Your task to perform on an android device: Add a yellow color to my smiley in the Sgraffito app. 
Image 0: 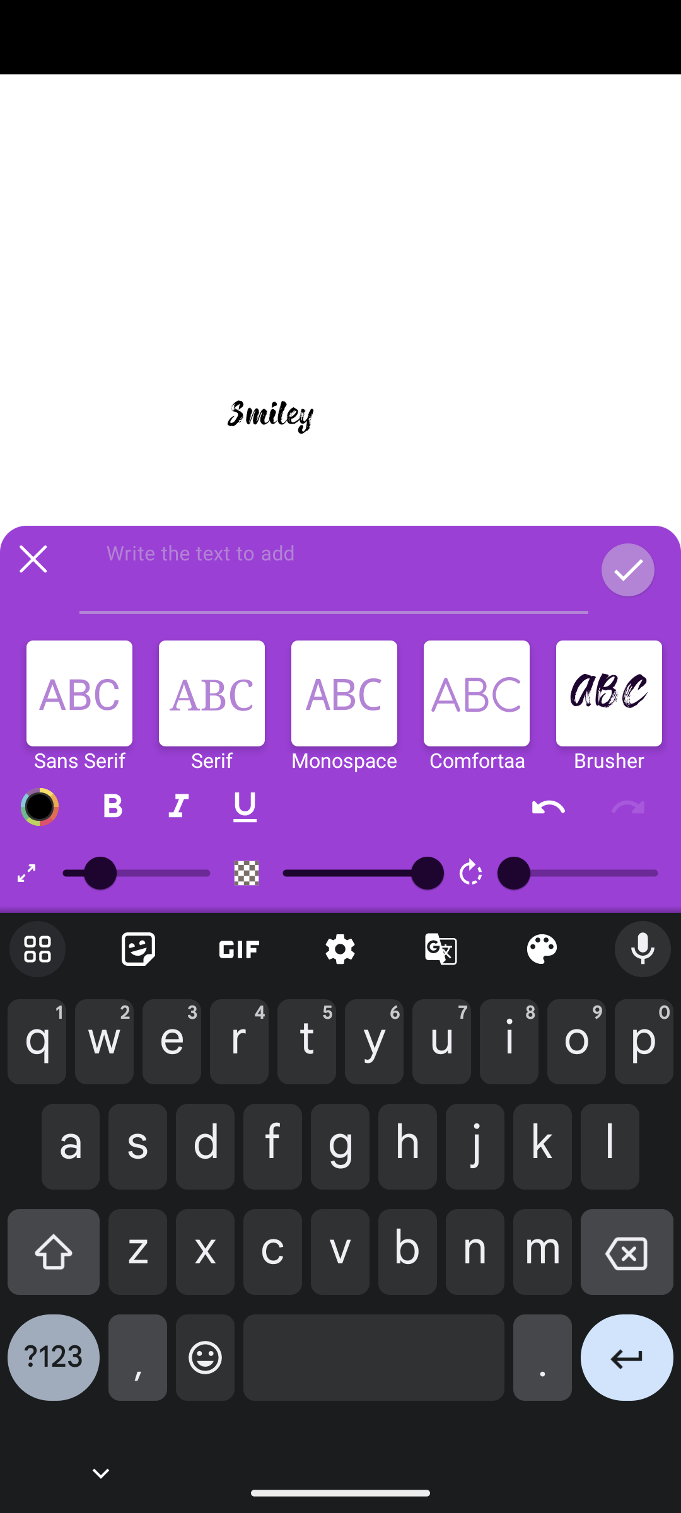
Click on the cross button.
Step 0: click (32, 559)
Image 1: 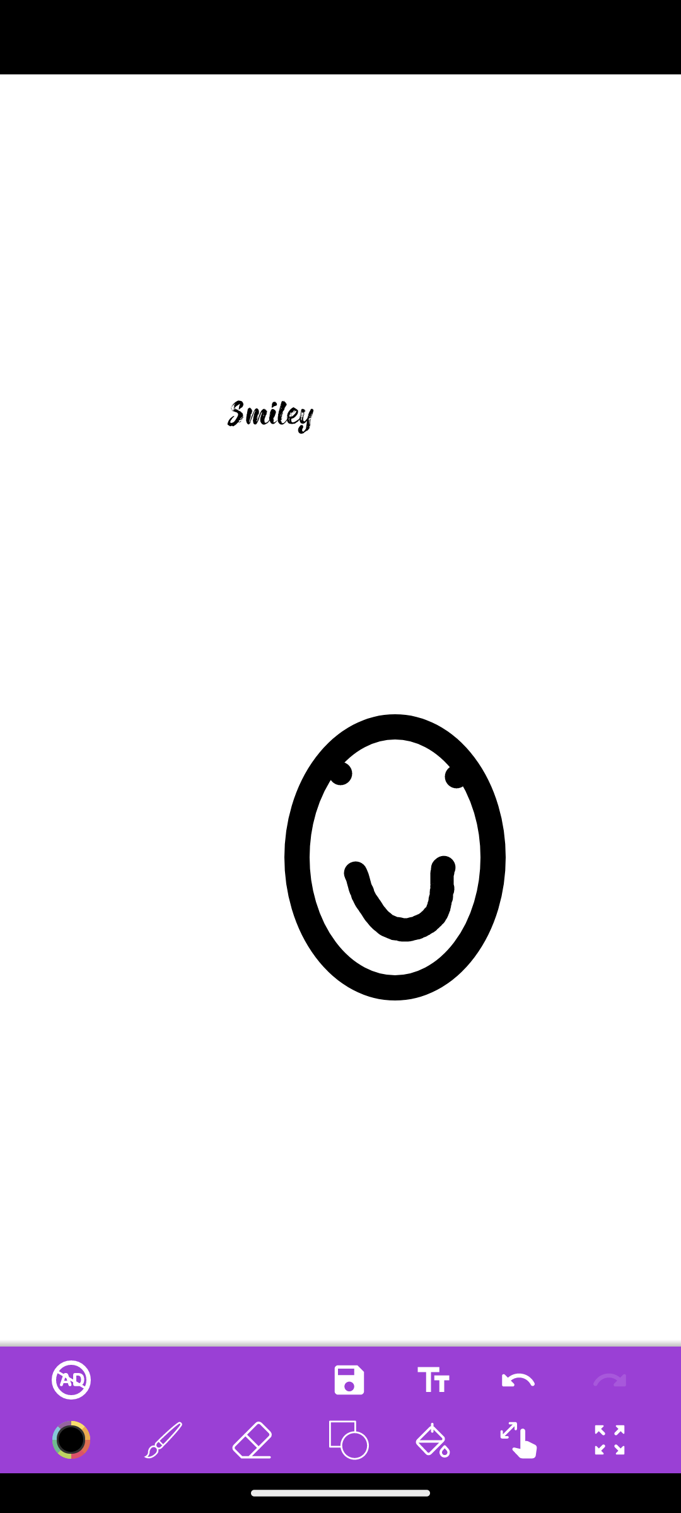
Click on the color bar to select the yellow color.
Step 1: click (70, 1439)
Image 2: 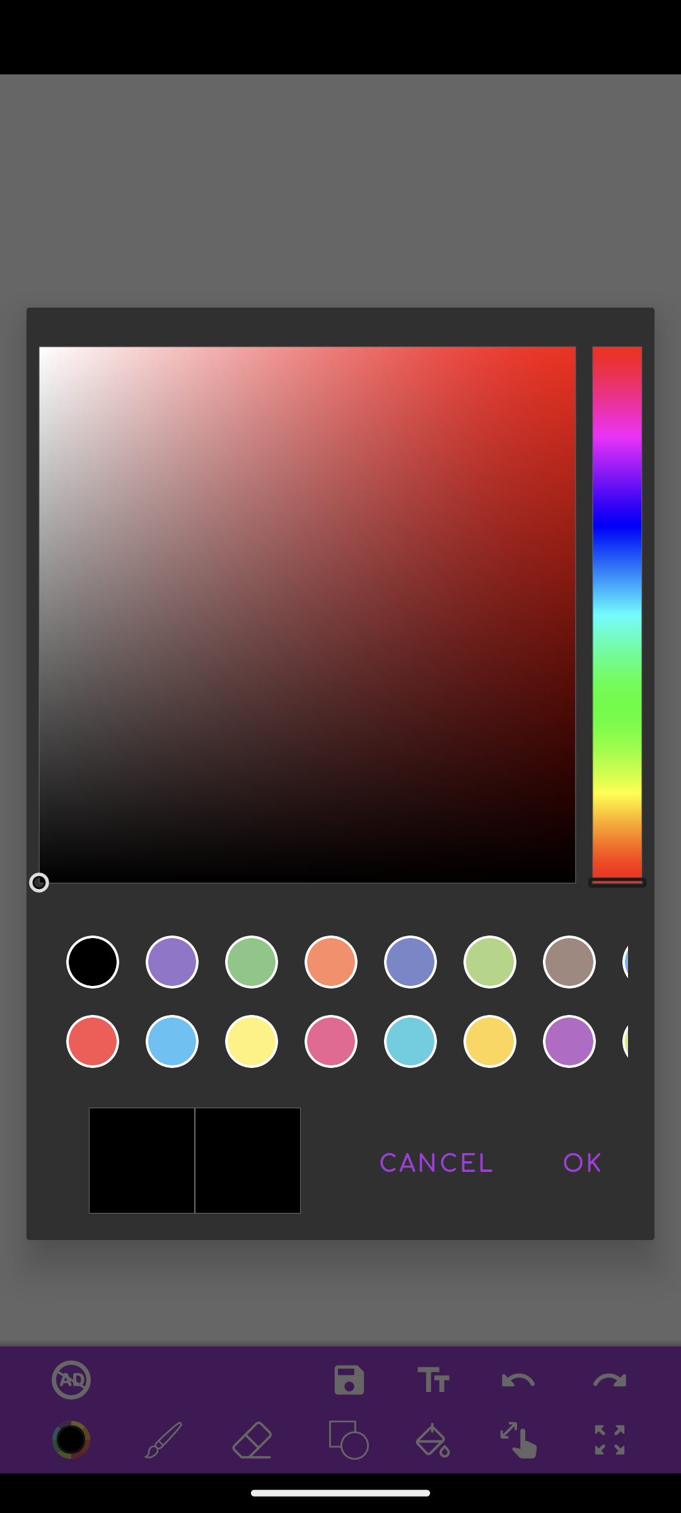
Select the yellow color.
Step 2: click (251, 1041)
Image 3: 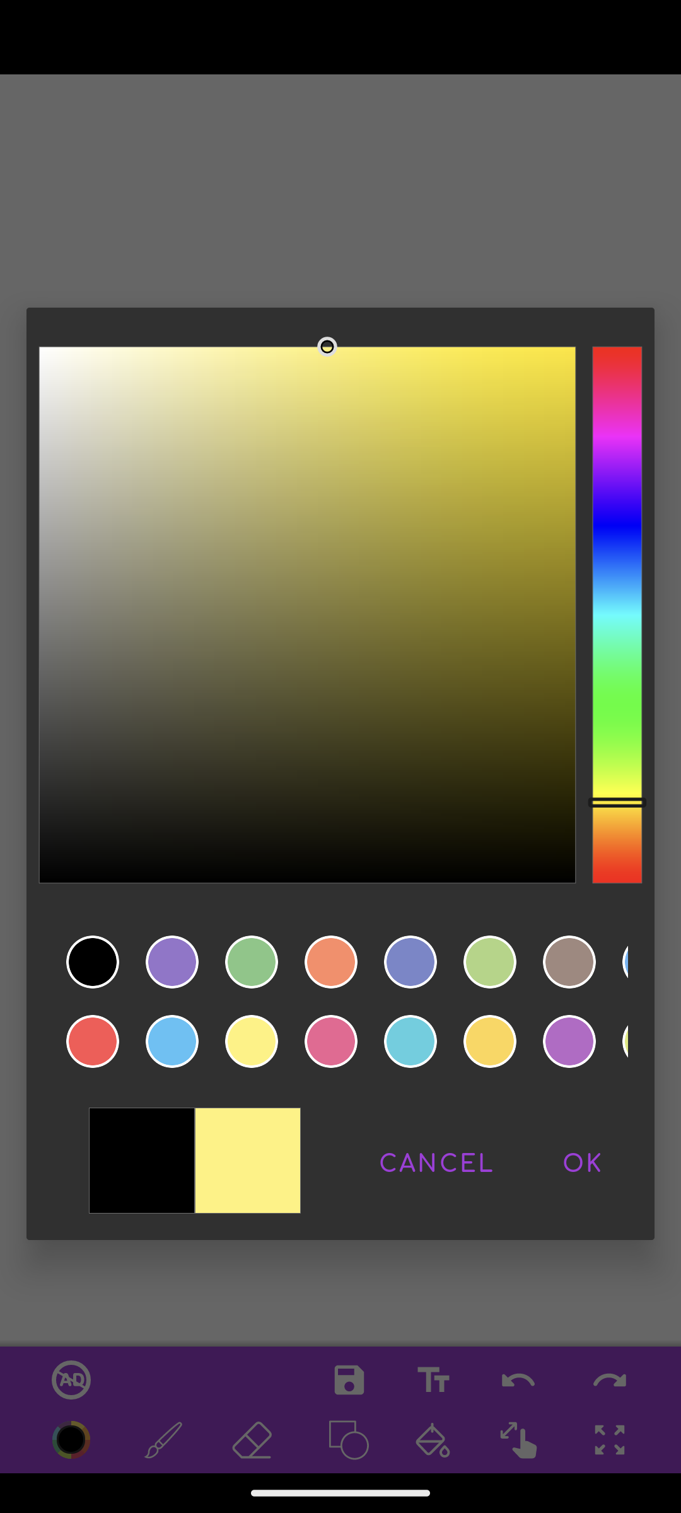
Click on the OK button.
Step 3: click (581, 1161)
Image 4: 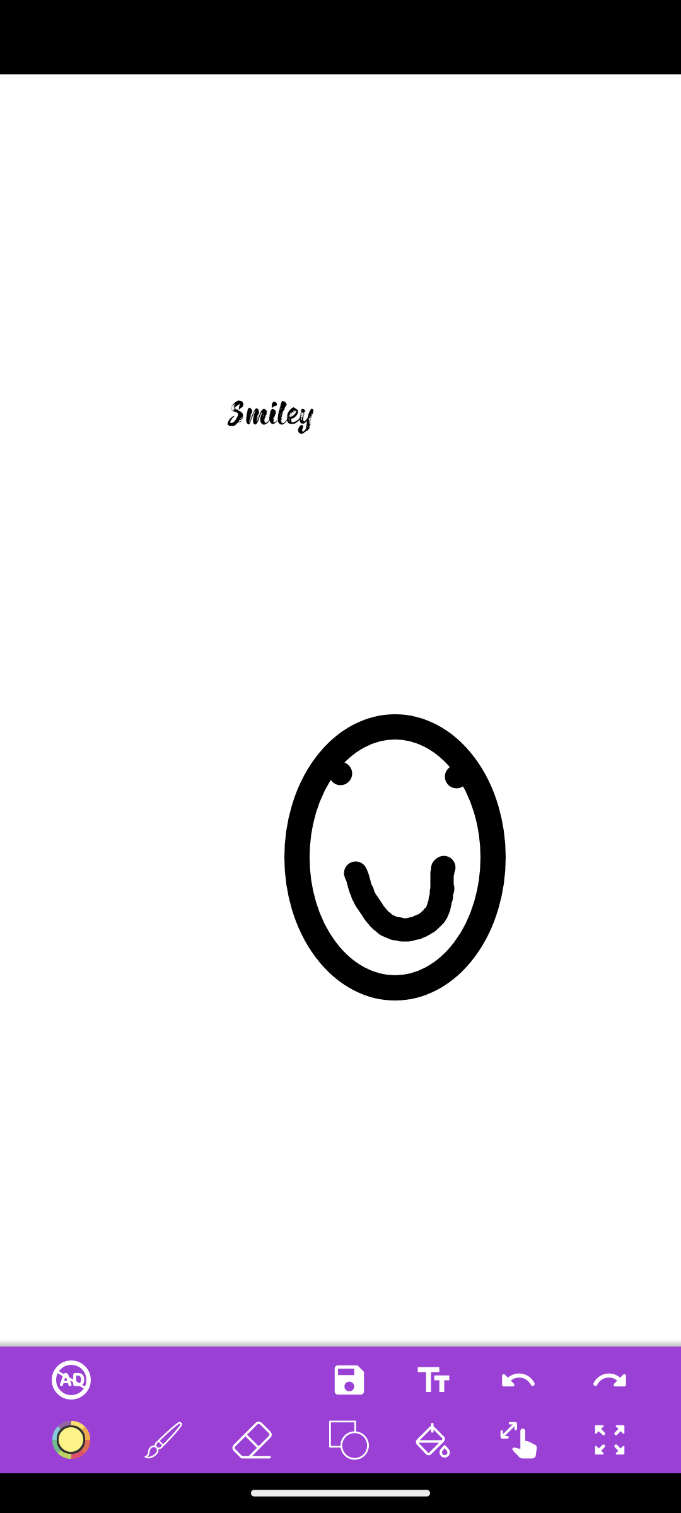
Now select the paint bucket icon.
Step 4: click (433, 1439)
Image 5: 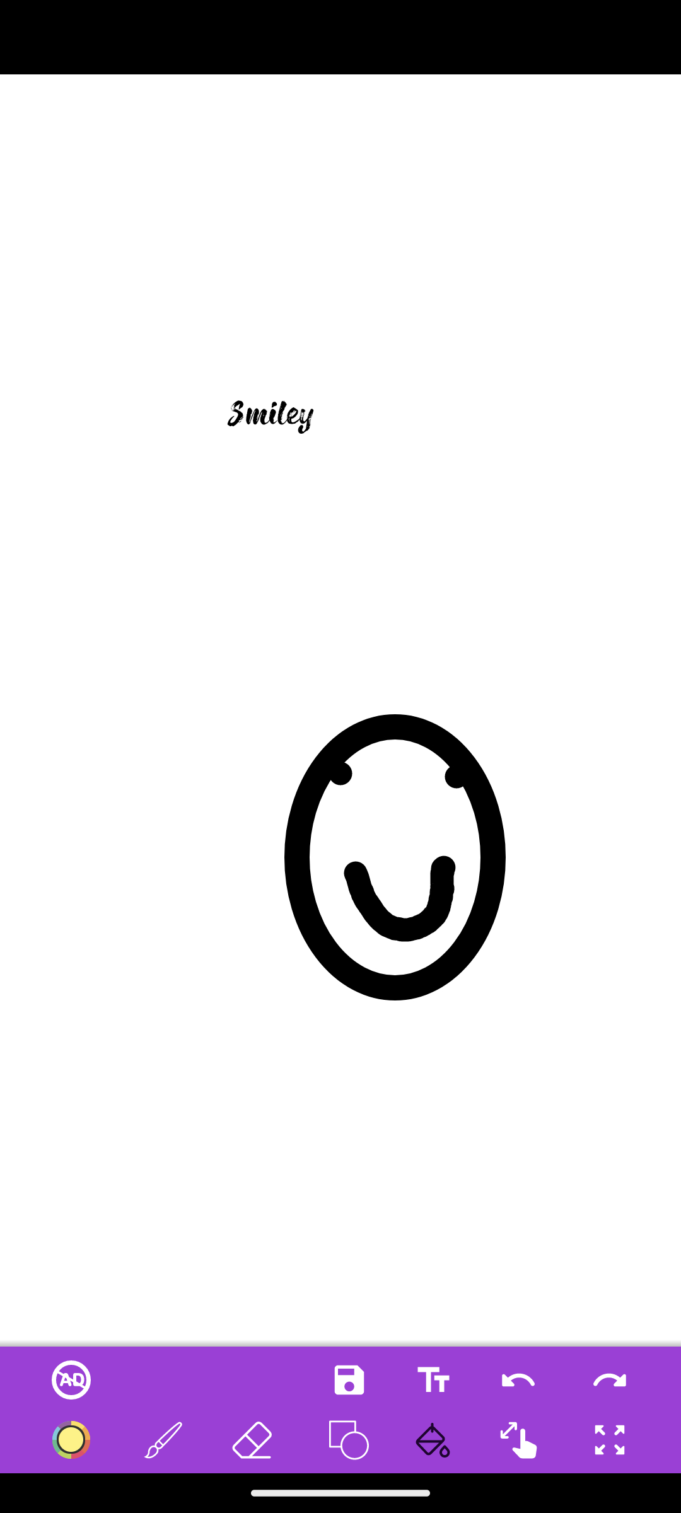
Now tap on the smiley.
Step 5: click (340, 774)
Image 6: 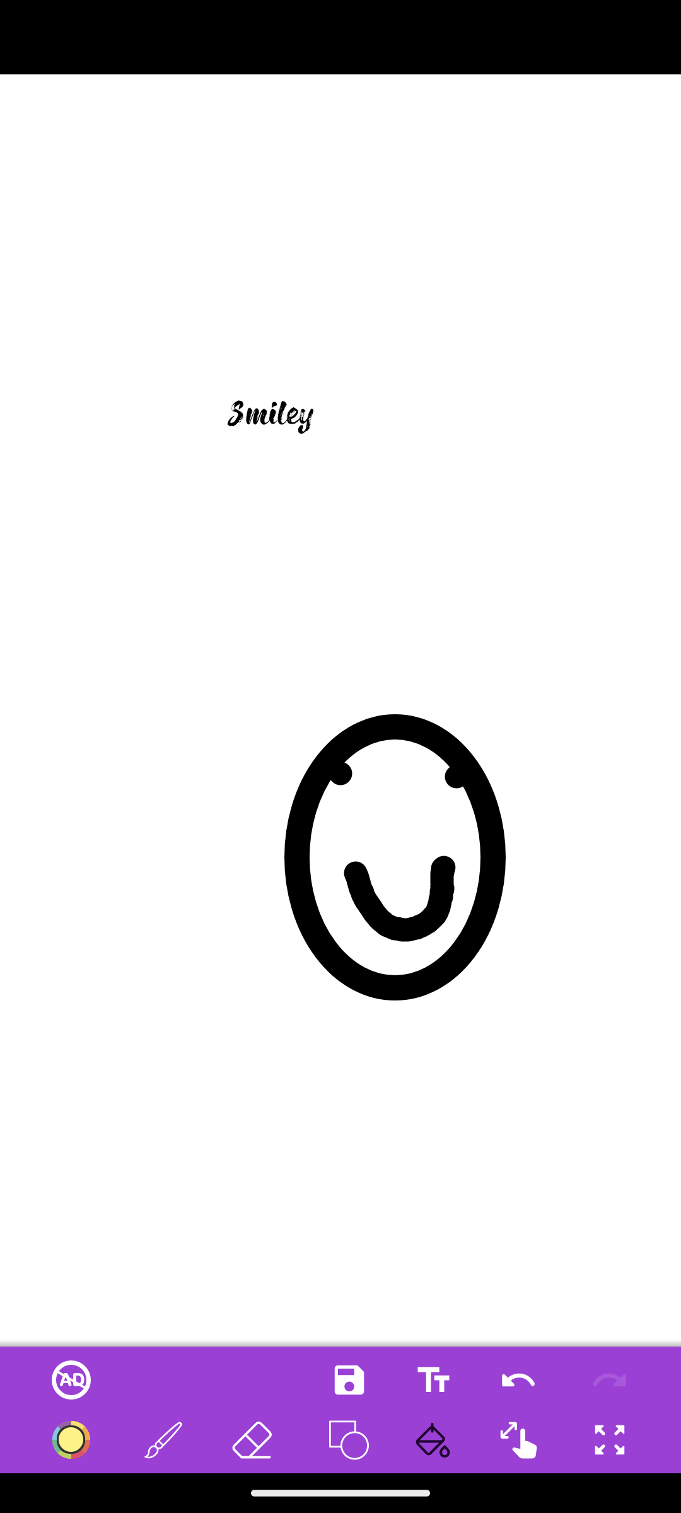
Now tap on the smiley.
Step 6: wait